Your task to perform on an android device: I want to view my cart.
Image 0: 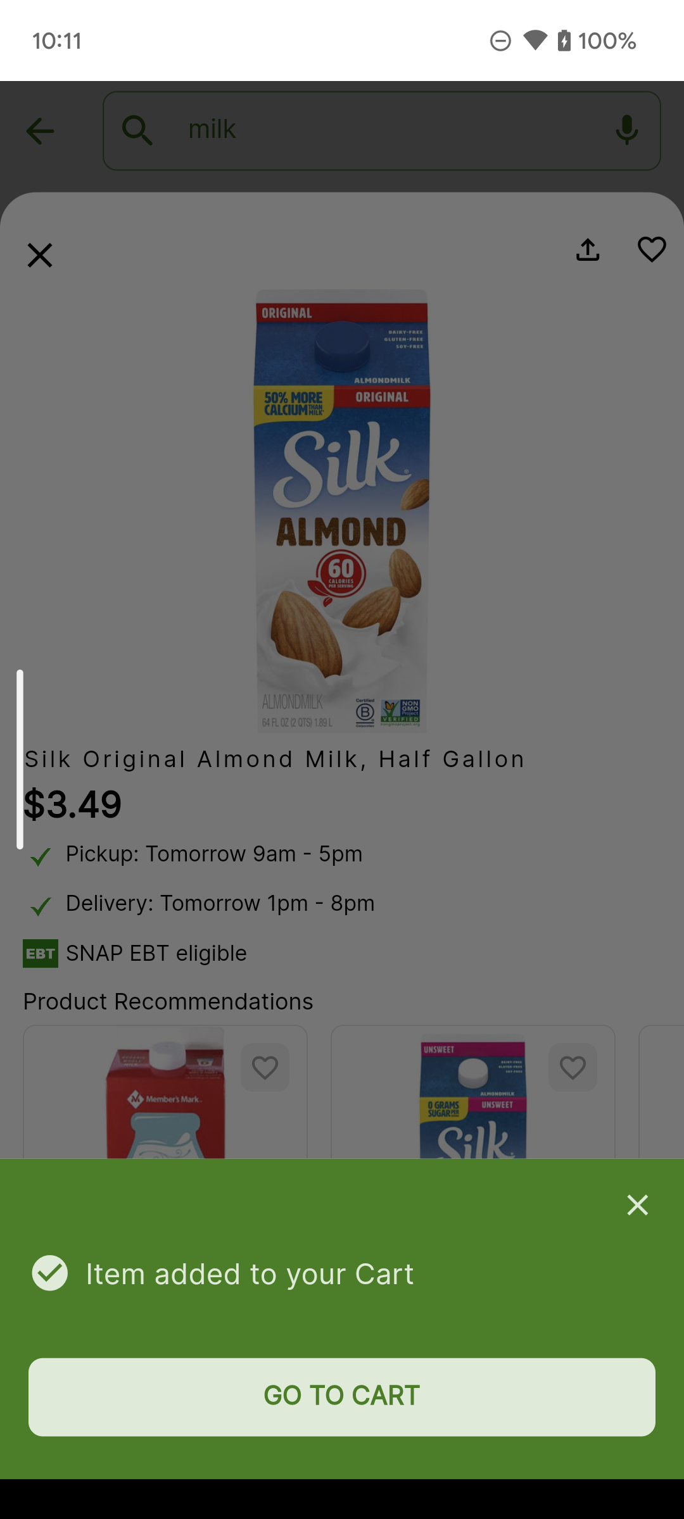
Click on the GO TO CART option on the bottom of the screen.
Step 0: click (341, 1397)
Image 1: 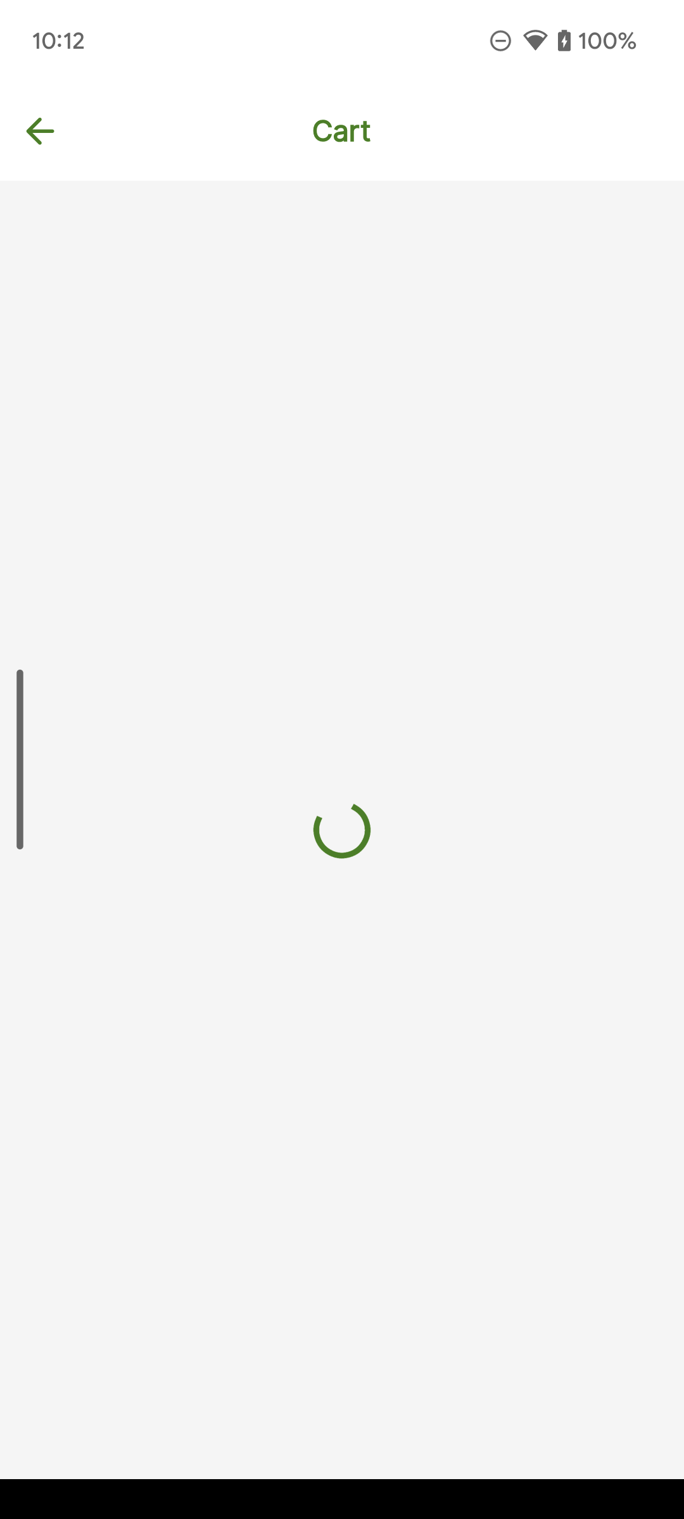
Click on the GO TO CART option on the bottom of the screen.
Step 1: wait